Your task to perform on an android device: I want to look on eBay for a cordless drill because I need one for the renovation purpose
Image 0: 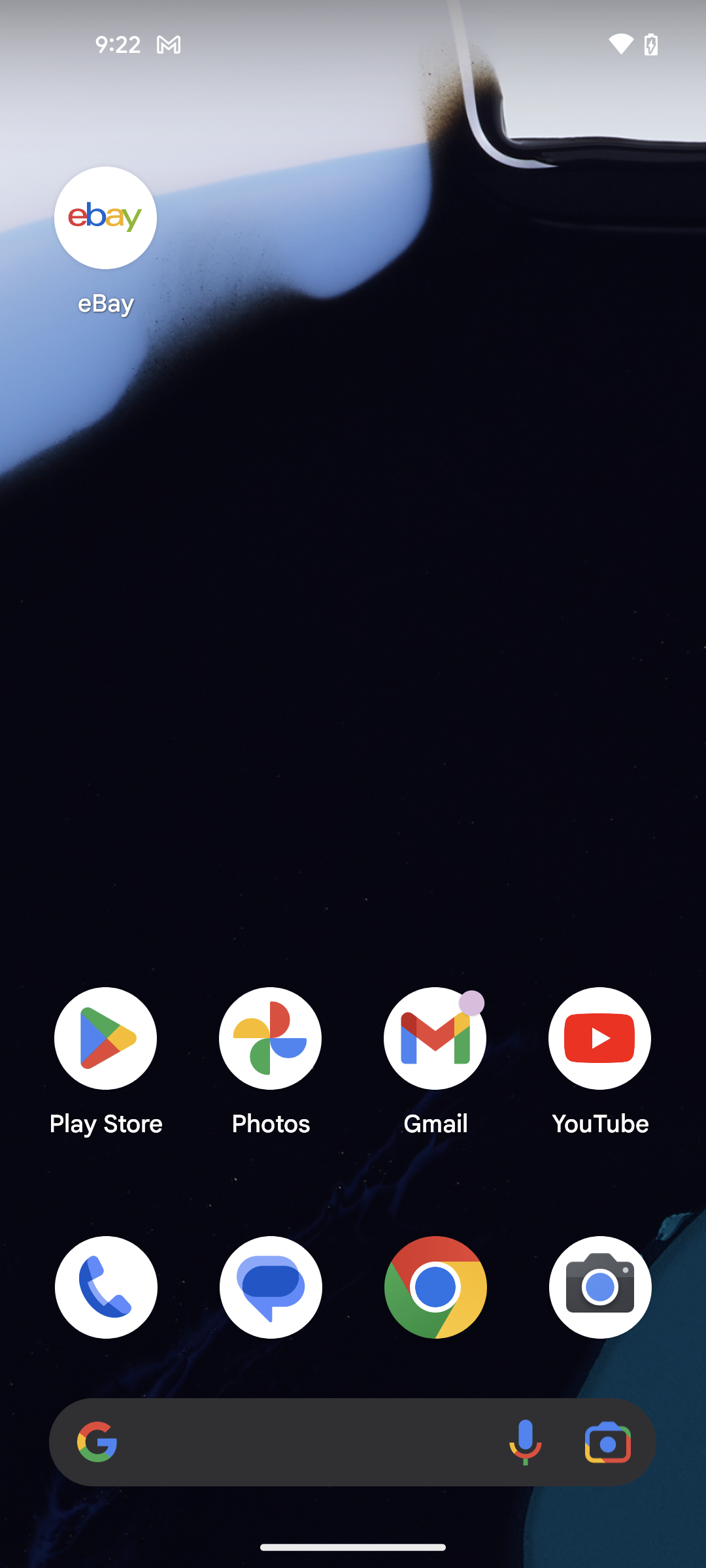
open the eBay app
Step 0: open app "eBay"
Image 1: 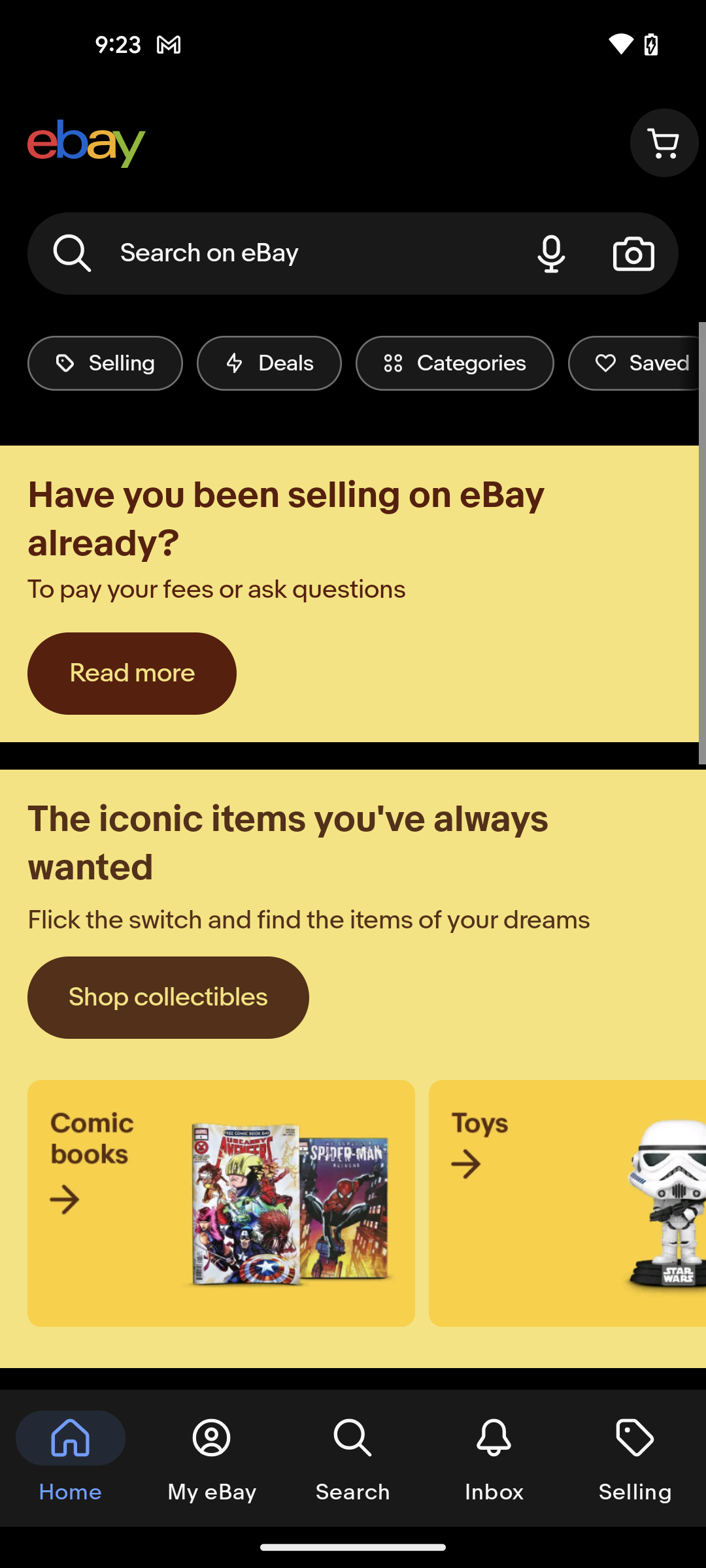
click on the search bar
Step 1: click (270, 253)
Image 2: 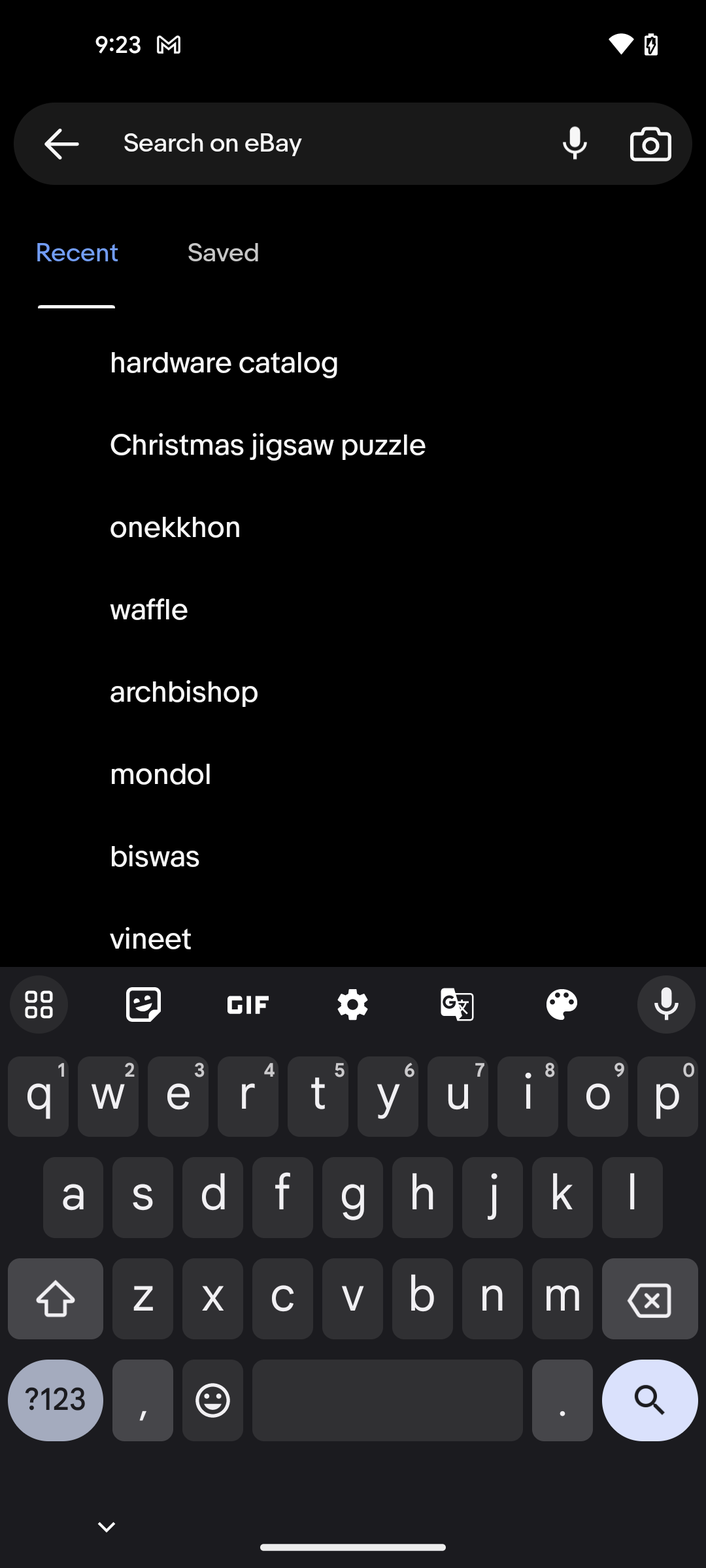
type cordless drill
Step 2: type "cordless drill"
Image 3: 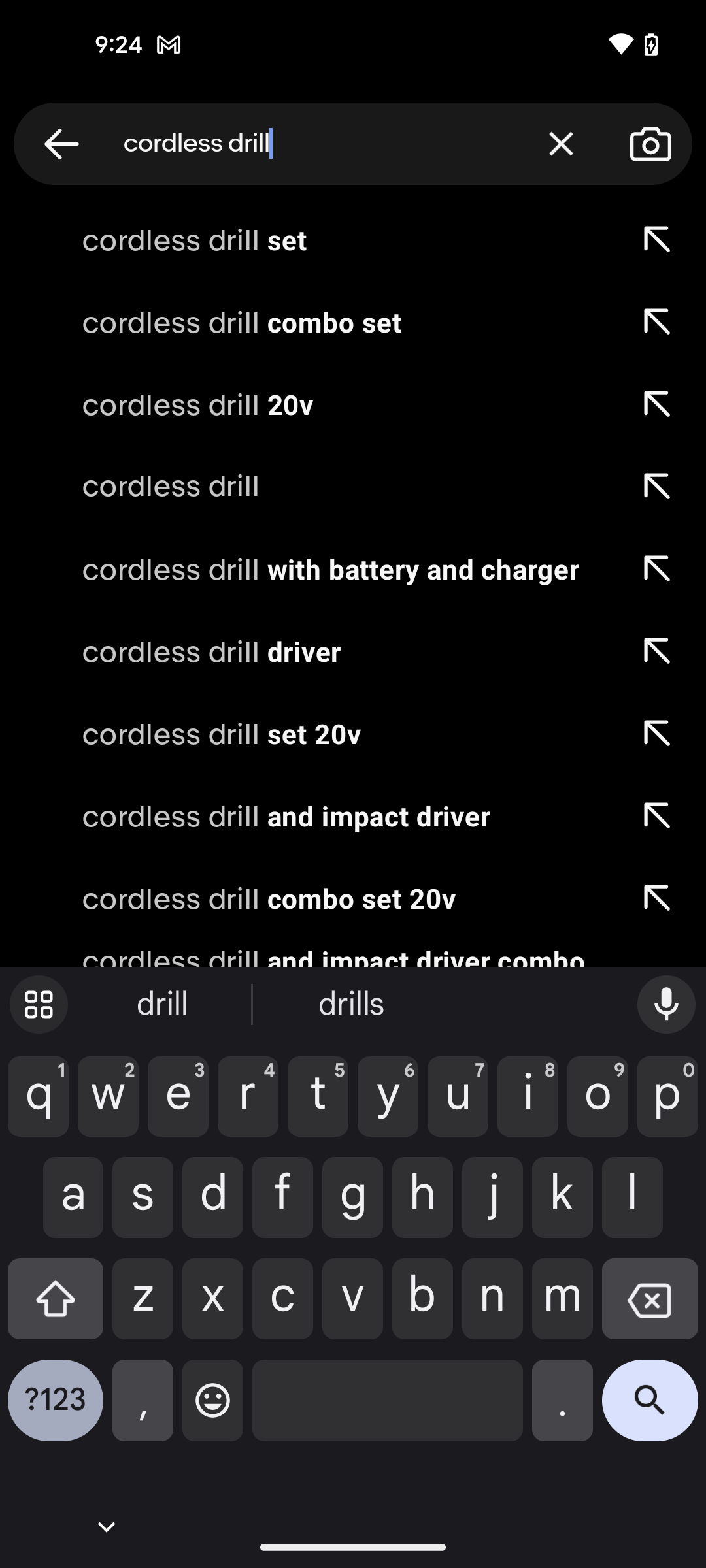
click on the search icon
Step 3: click (650, 1410)